Your task to perform on an android device: Open the MyTrip app, I want to create a Trip to Honolulu from Jan. 29, 2024 to Feb. 5, 2024 so therefore I need to Find Hotels in Honolulu, Hawaii. 1 room for 1 adult in Business class.
Image 0: 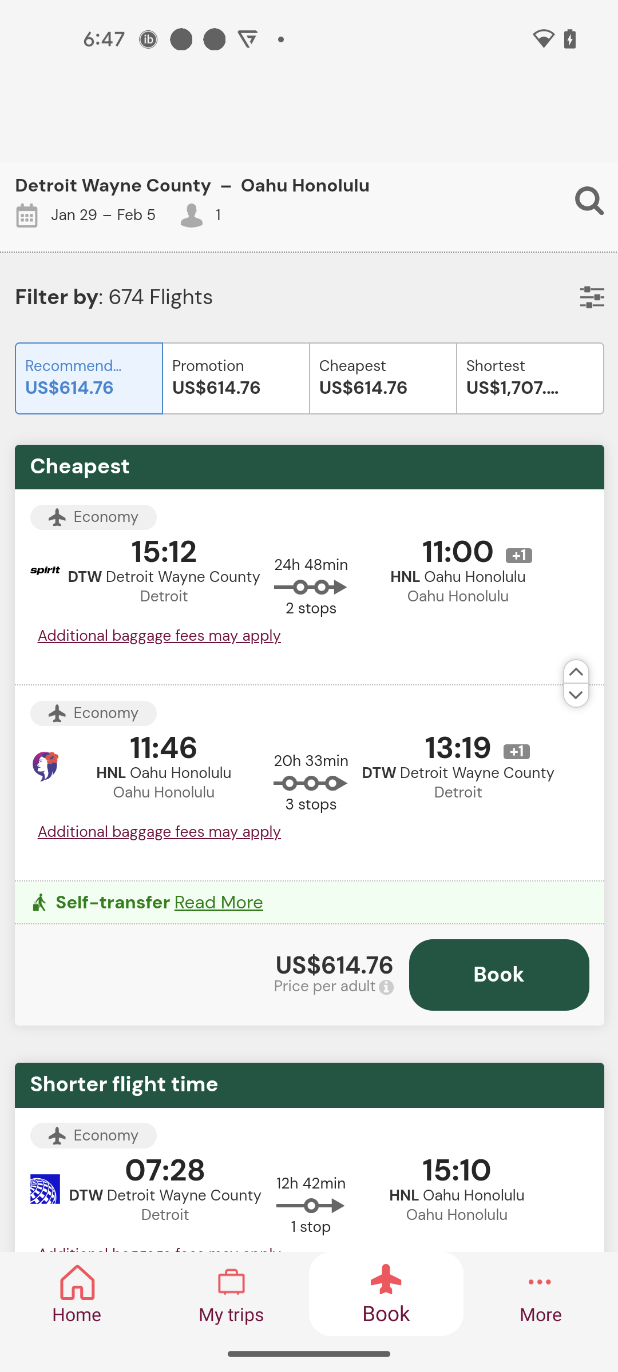
Go to the More tab
Step 0: click (541, 1294)
Image 1: 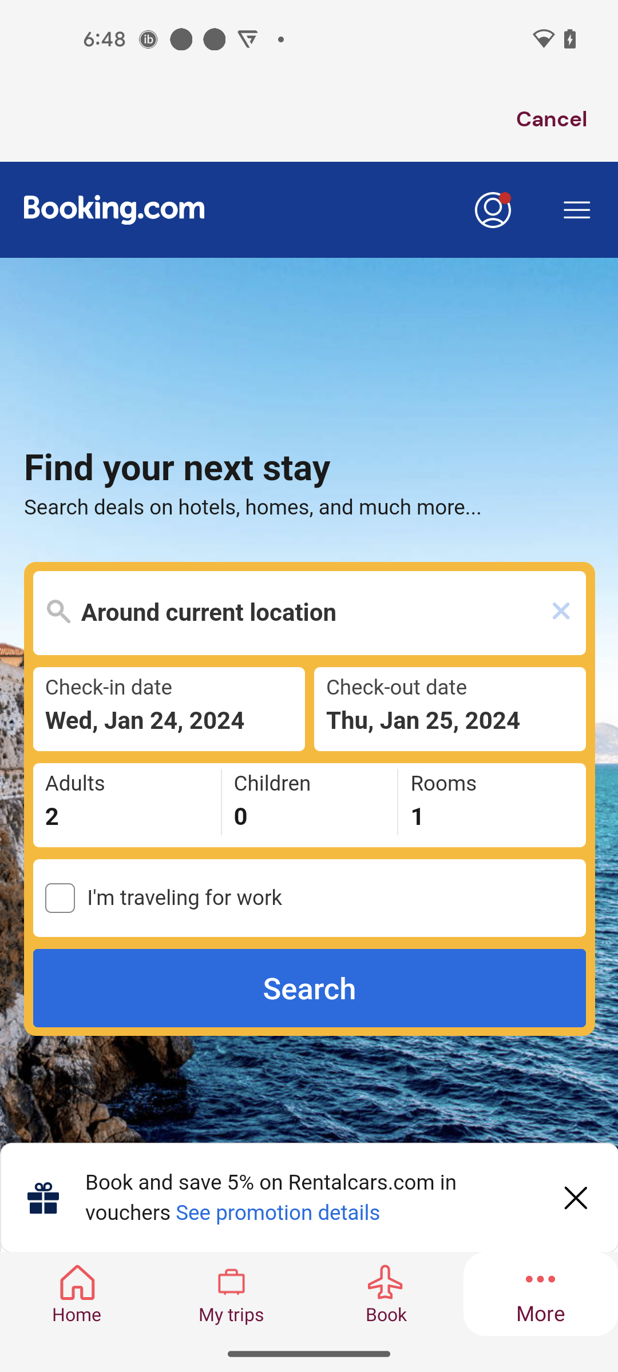
Click on the Search bar
Step 1: click (309, 612)
Image 2: 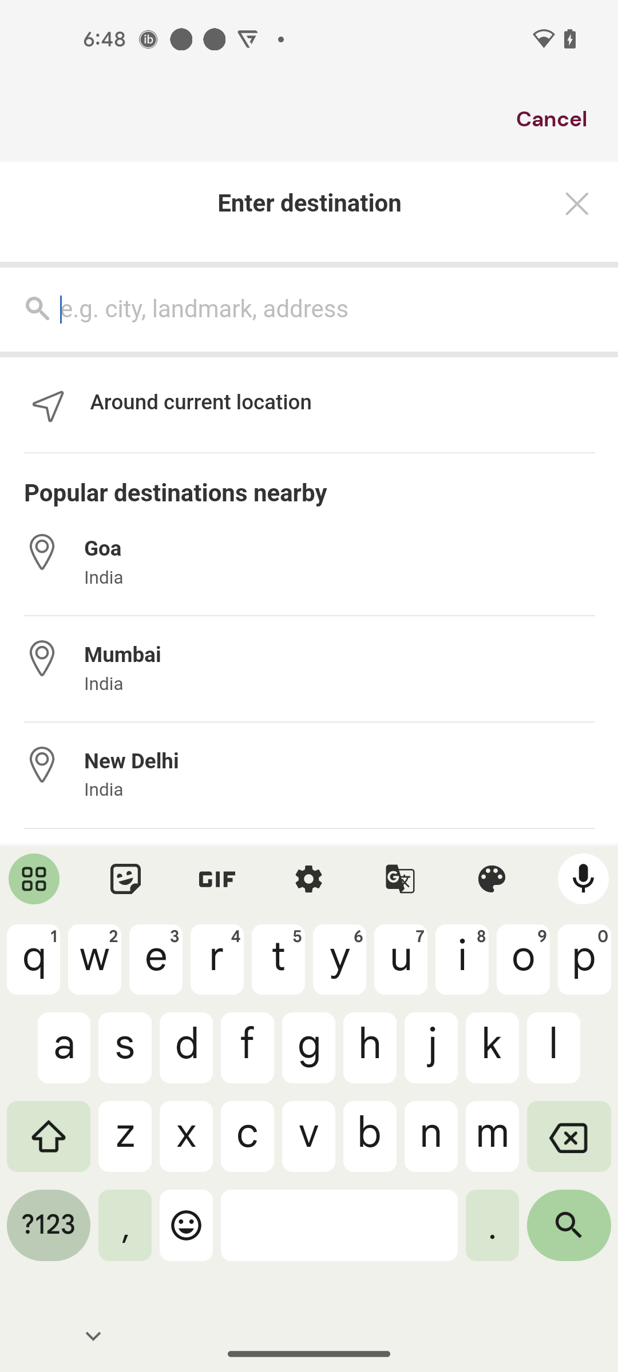
Search for Honolulu
Step 2: type "Honolulu"
Image 3: 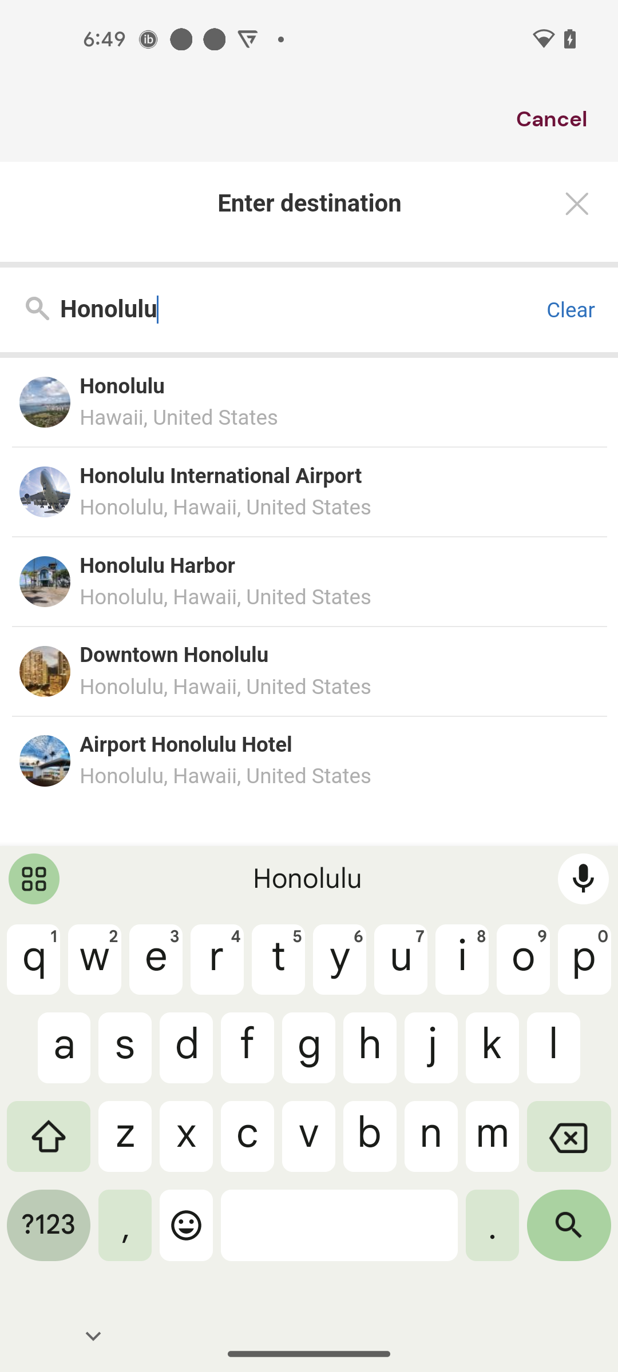
Select the first search suggestion
Step 3: click (121, 386)
Image 4: 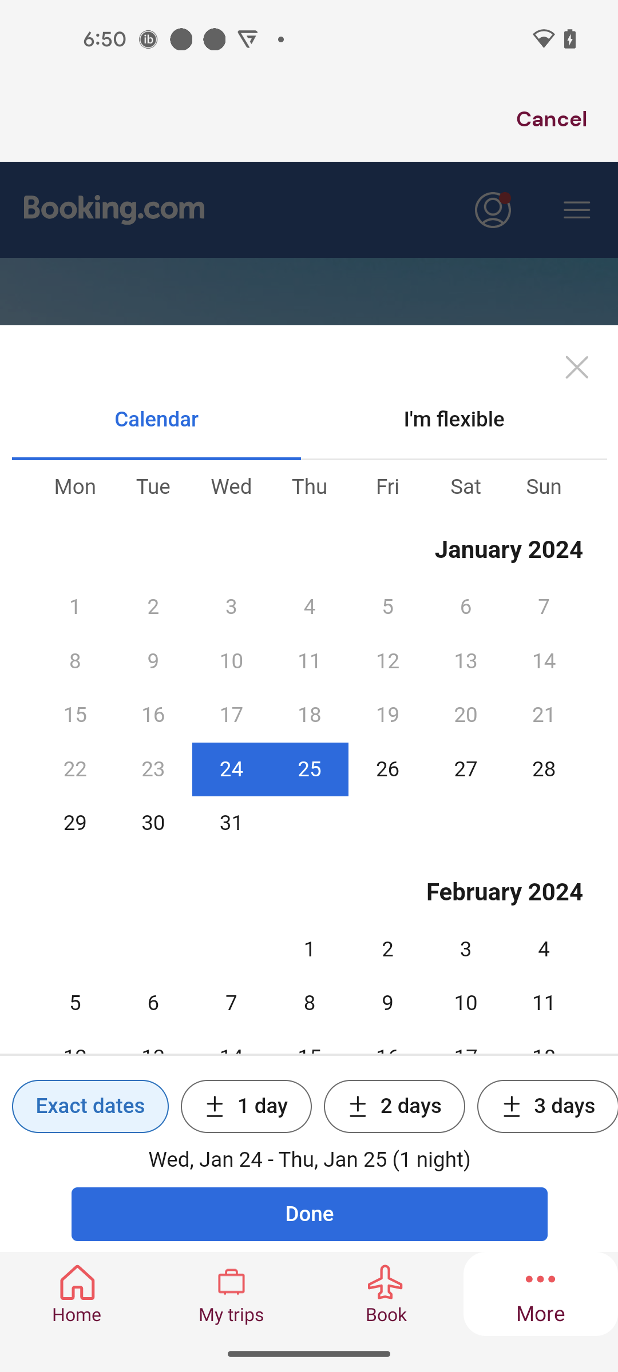
Select the Check-In Date Jan. 29, 2024
Step 4: click (76, 823)
Image 5: 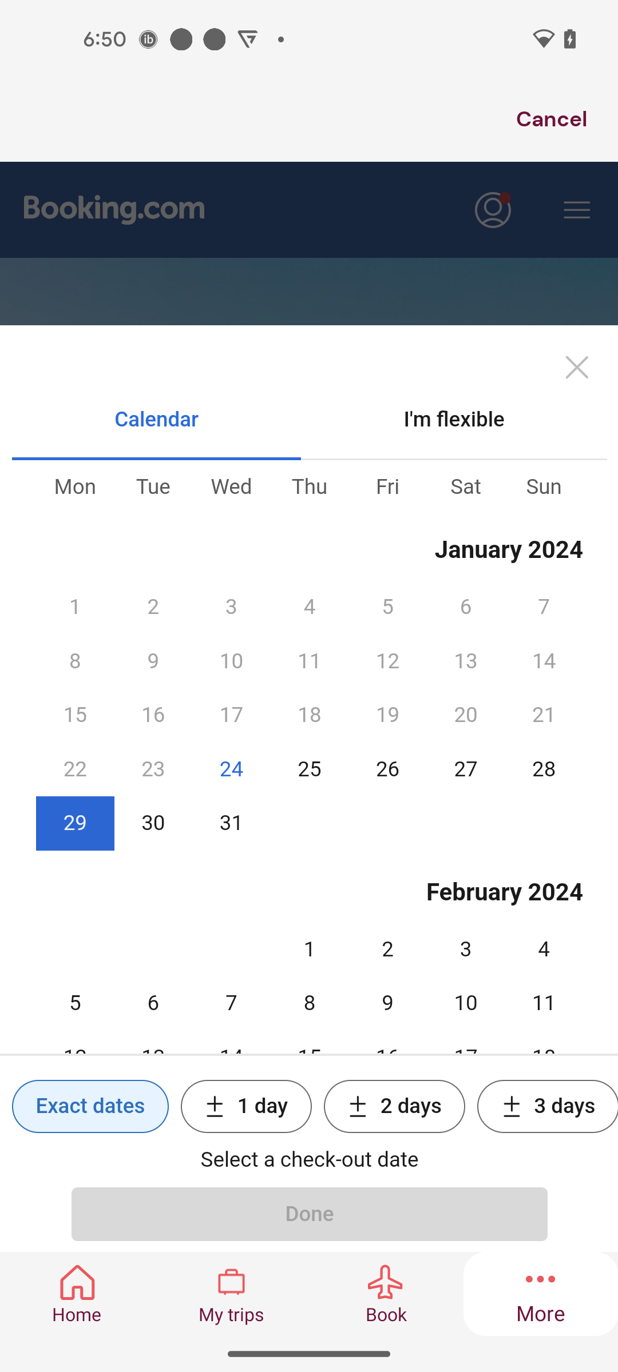
Select the Check-Out Date Feb. 05, 2024
Step 5: click (76, 1003)
Image 6: 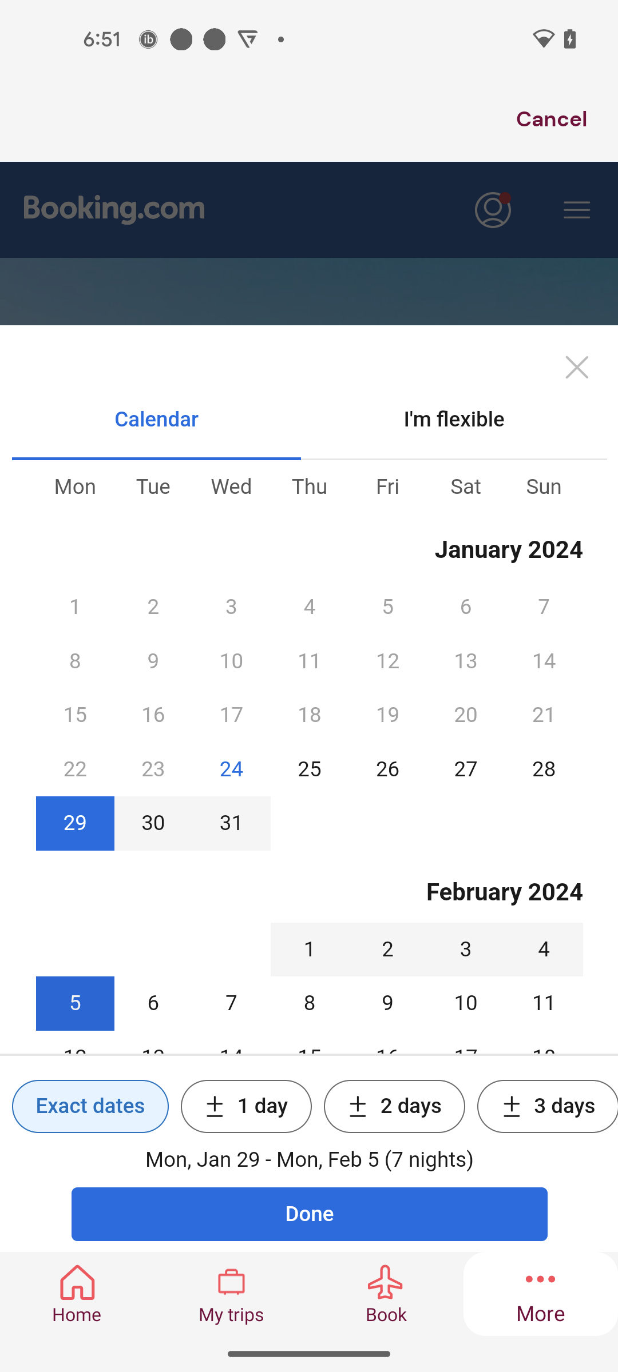
Click on the Done button
Step 6: click (278, 1211)
Image 7: 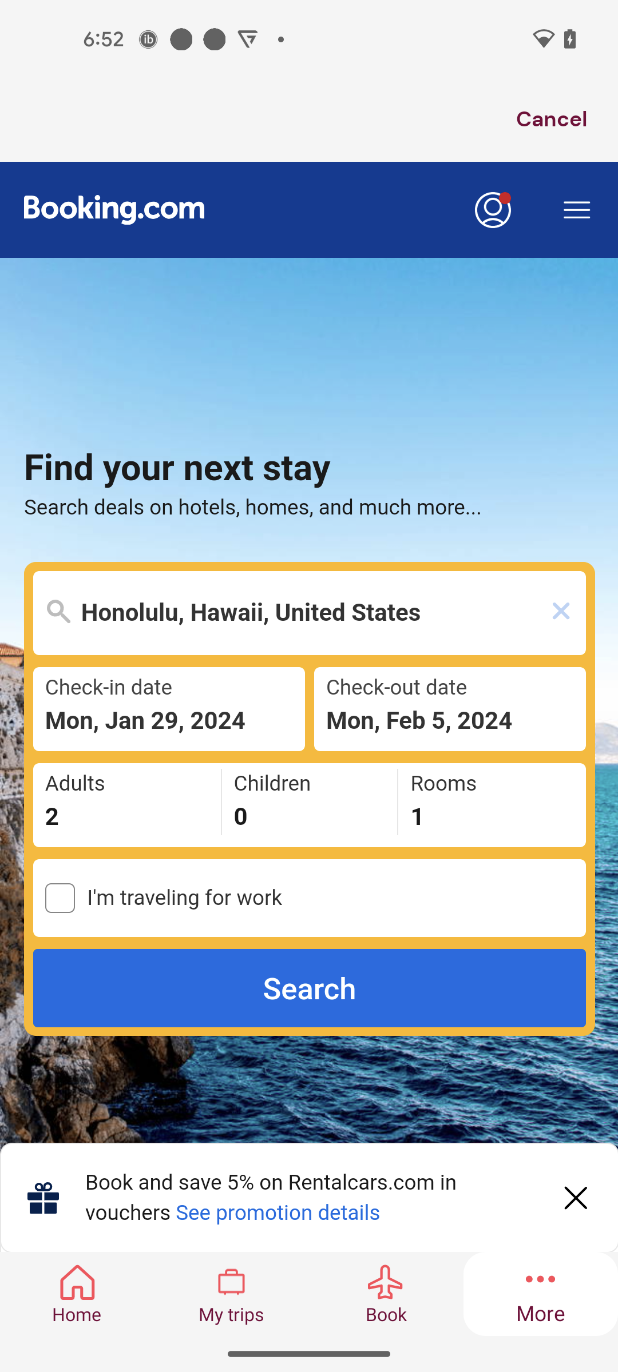
Click on the Adults section
Step 7: click (132, 783)
Image 8: 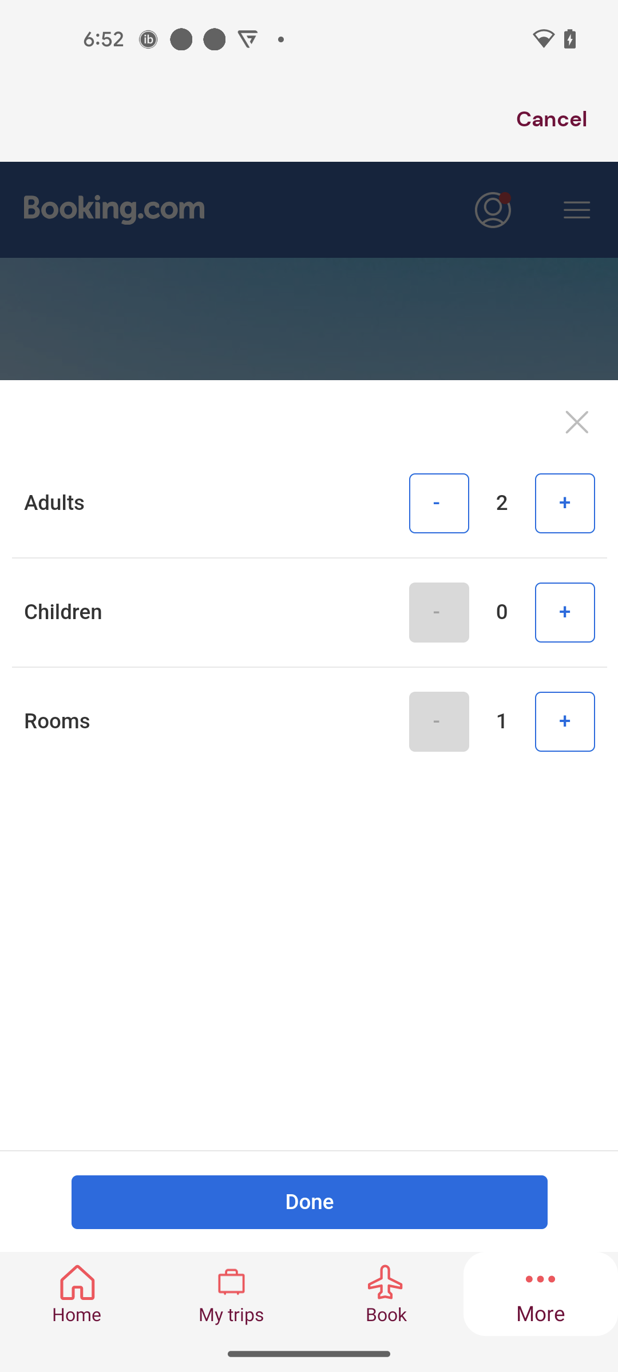
Click on the Minus icon in front of Adults option
Step 8: click (310, 507)
Image 9: 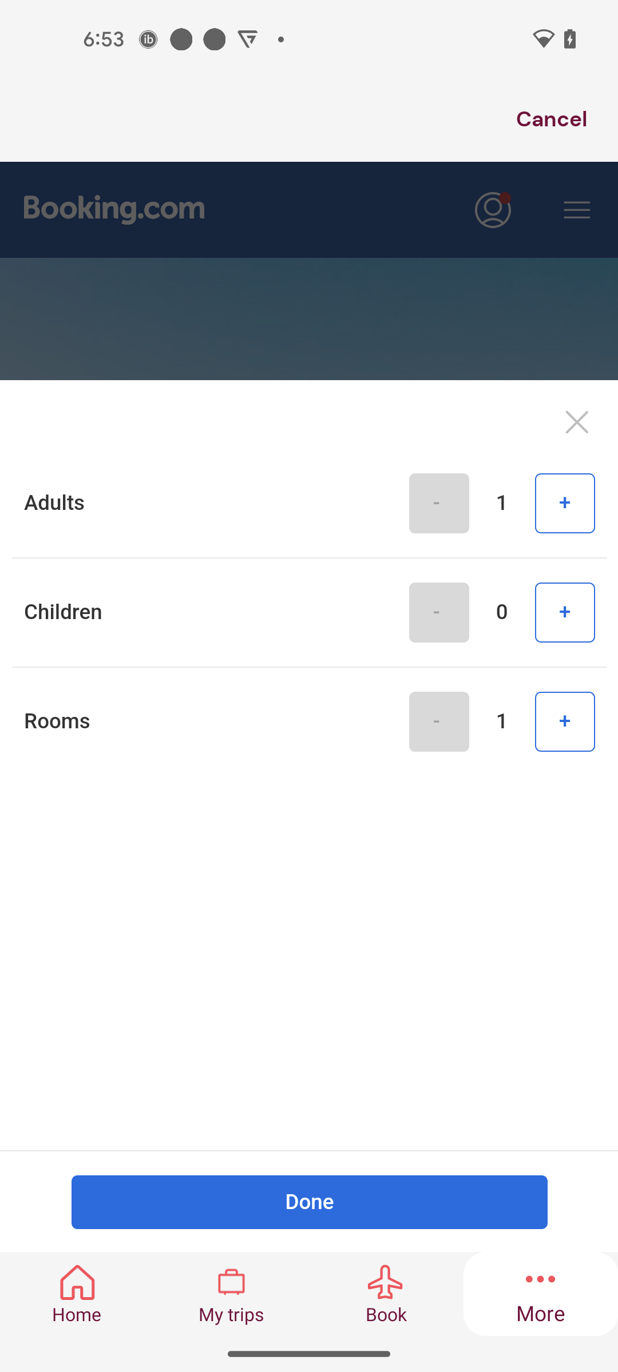
Click on the Done button
Step 9: click (278, 1211)
Image 10: 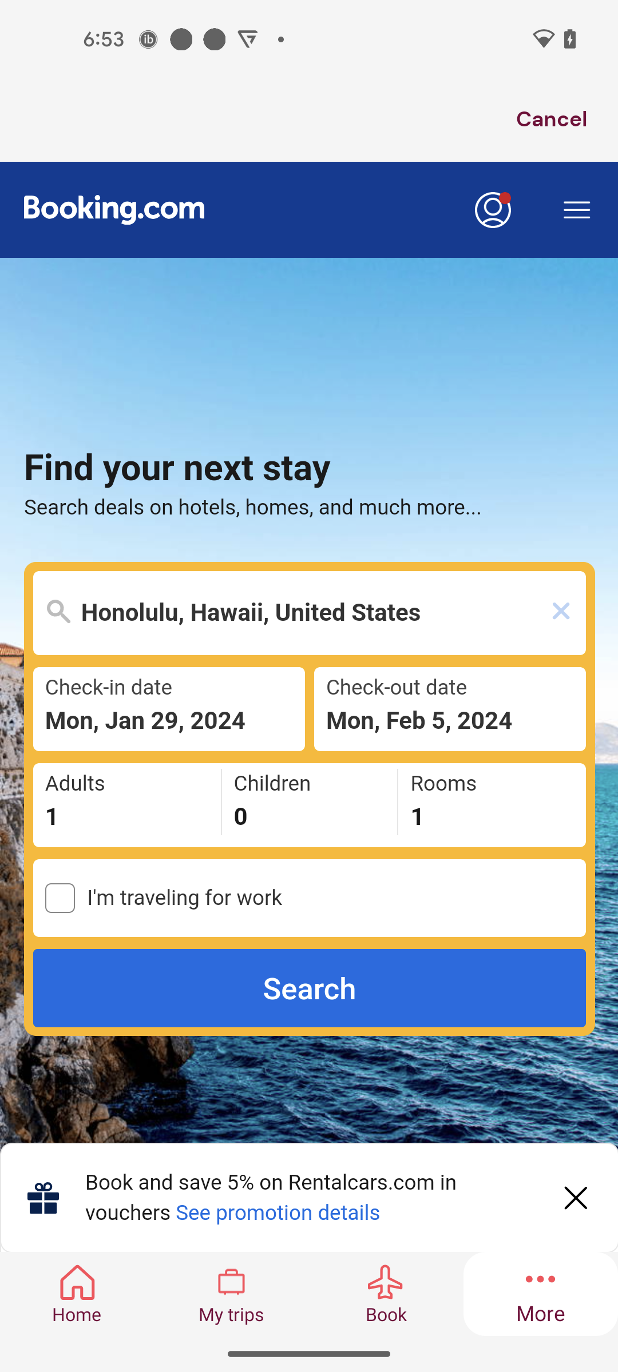
Click on the Search button
Step 10: click (309, 987)
Image 11: 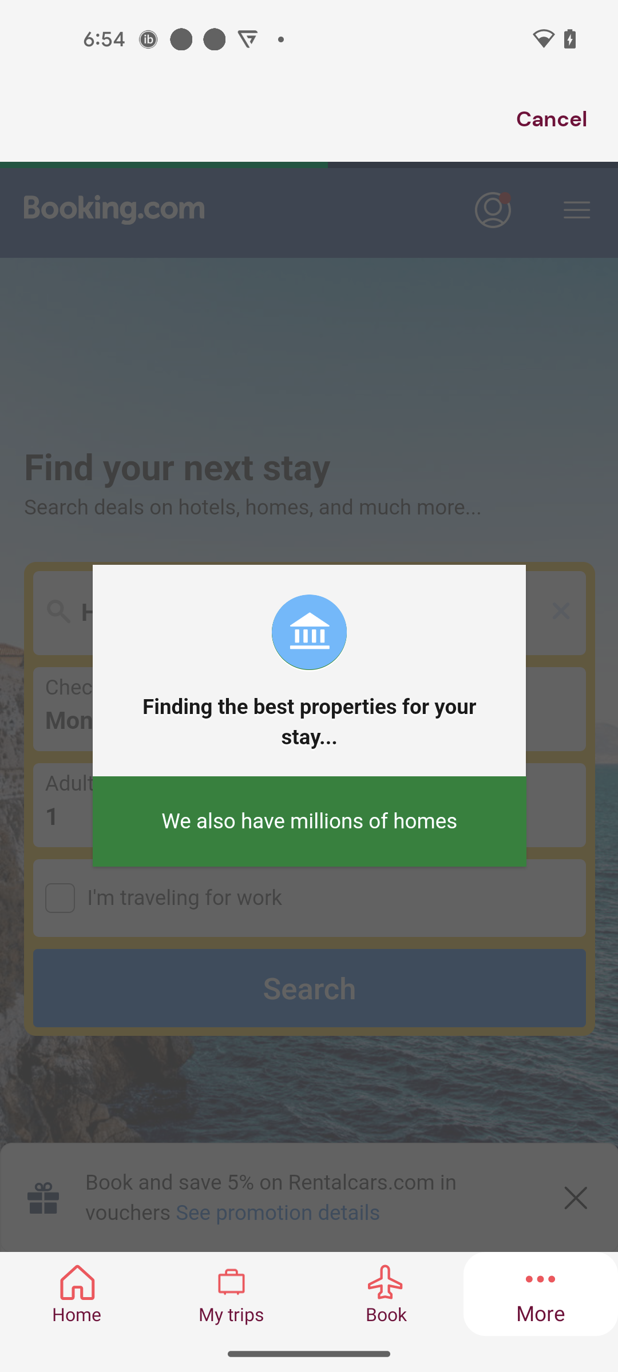
Click on the Search button
Step 11: wait
Image 12: 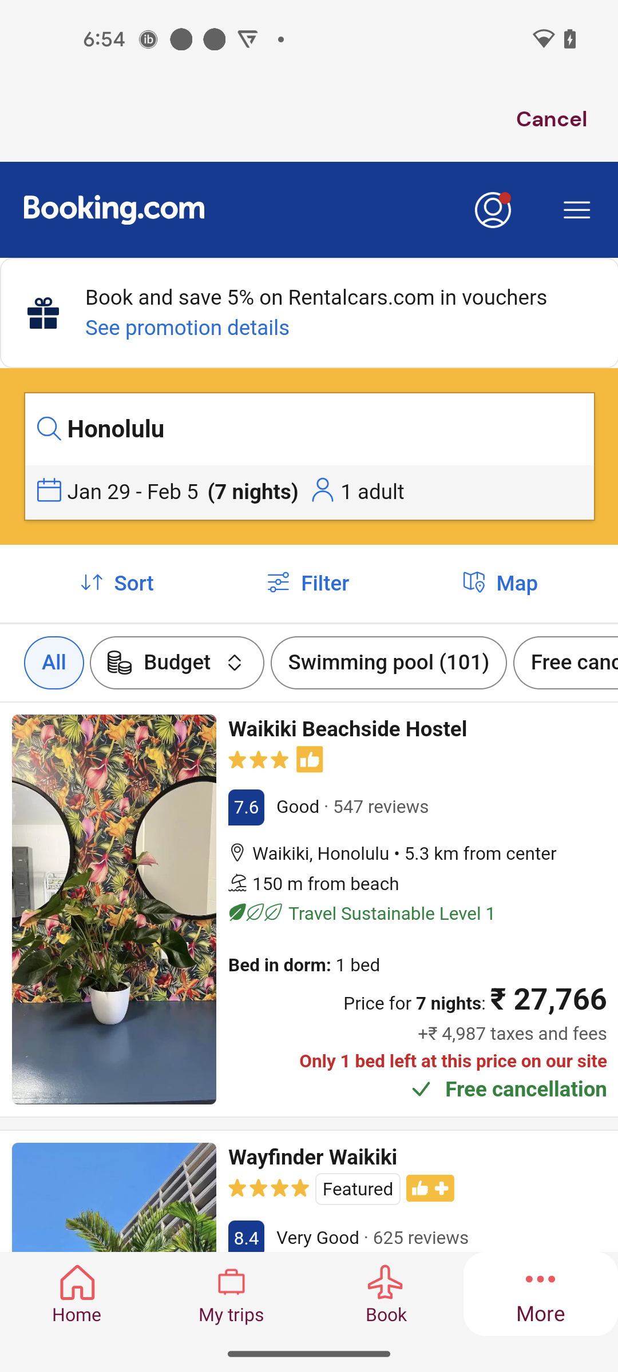
Swipe up
Step 12: scroll down